Your task to perform on an android device: I want to view the Ivrea weather history records on the AccuWeather App.
Image 0: 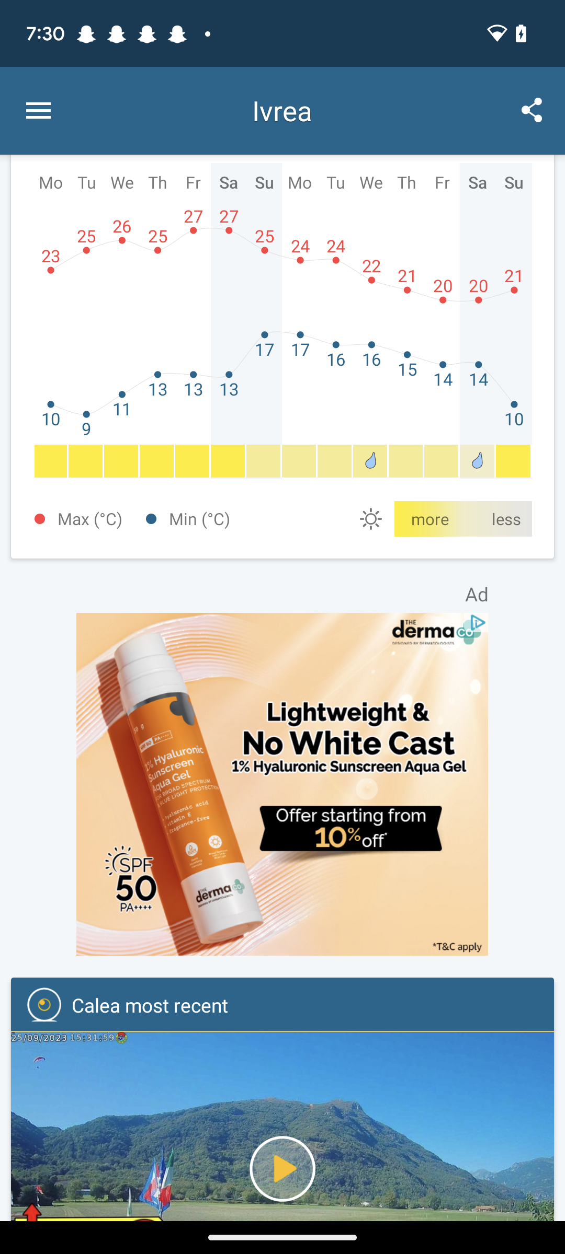
Open the AccuWeather app
Step 0: open app "AccuWeather"
Image 2: 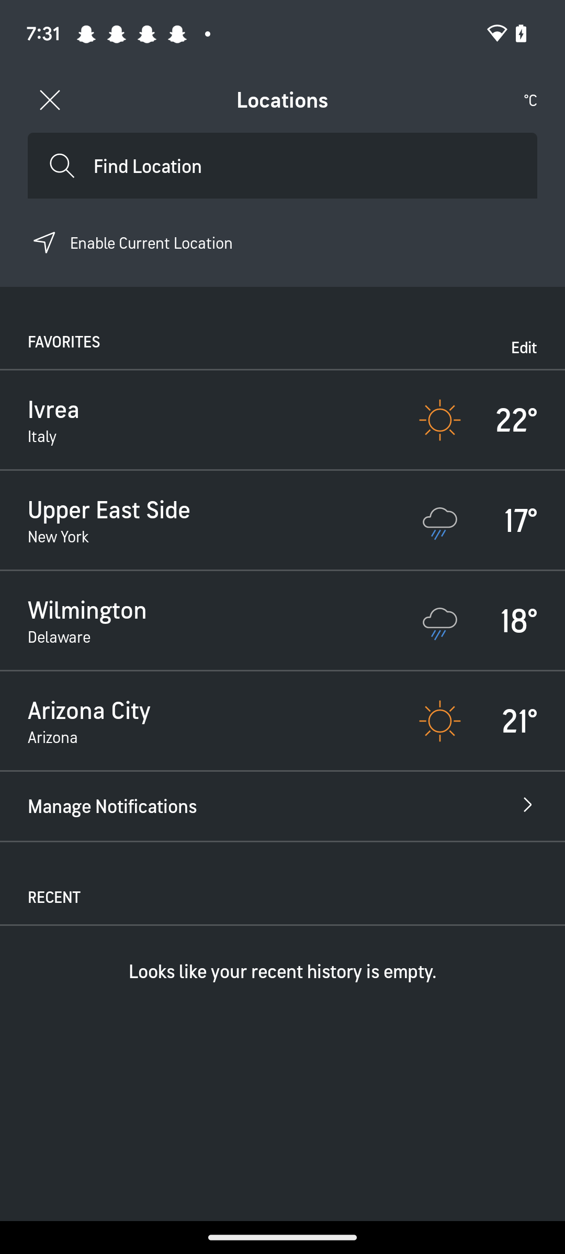
Click on the Ivrea city
Step 2: click (282, 420)
Image 3: 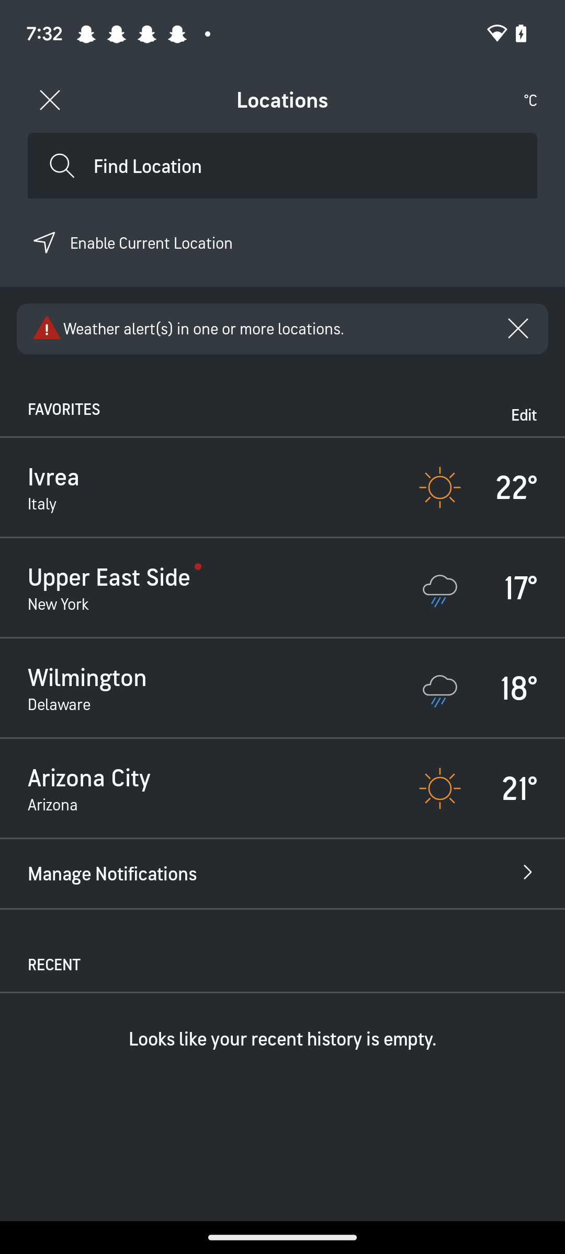
Click on the Ivrea city
Step 3: wait
Image 4: 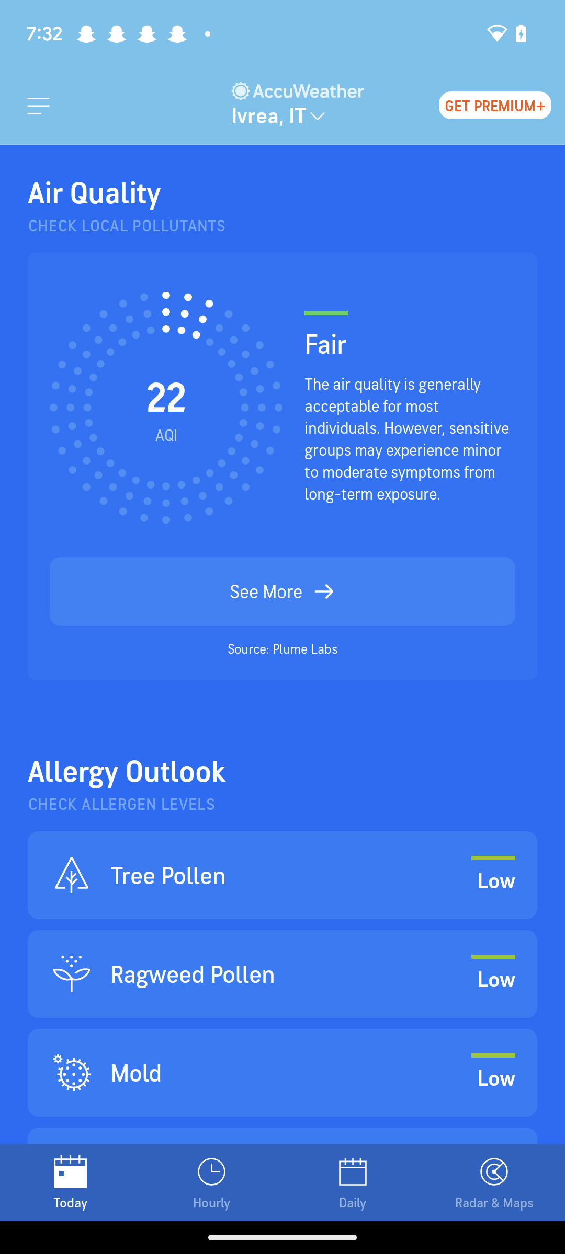
Swipe down the screen
Step 4: scroll up
Image 6: 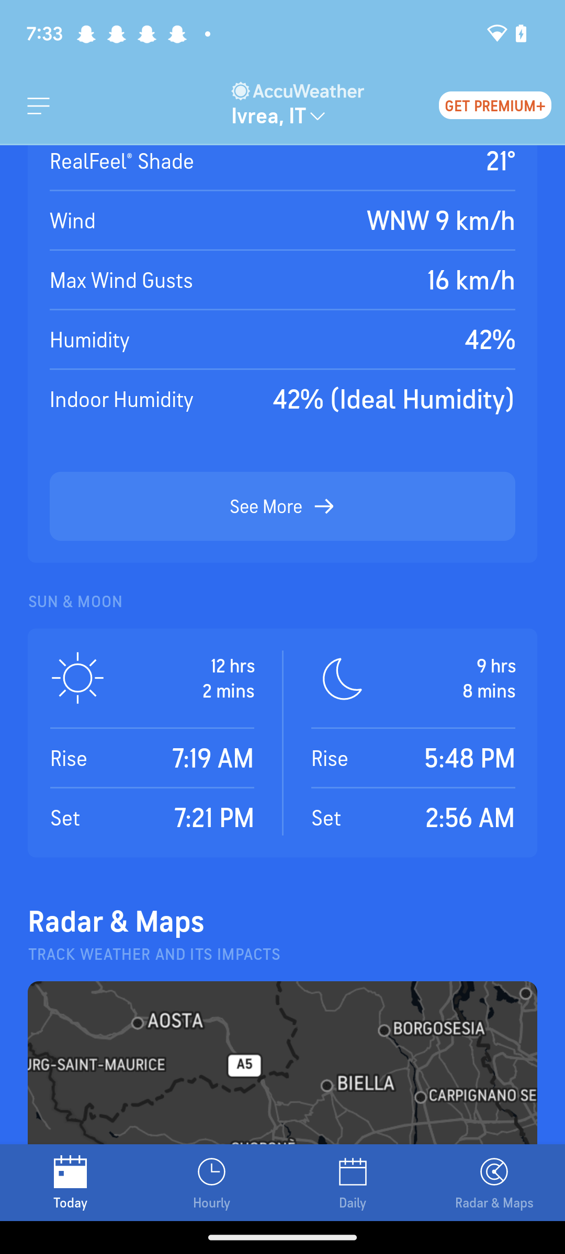
Swipe down the screen
Step 6: scroll up
Image 8: 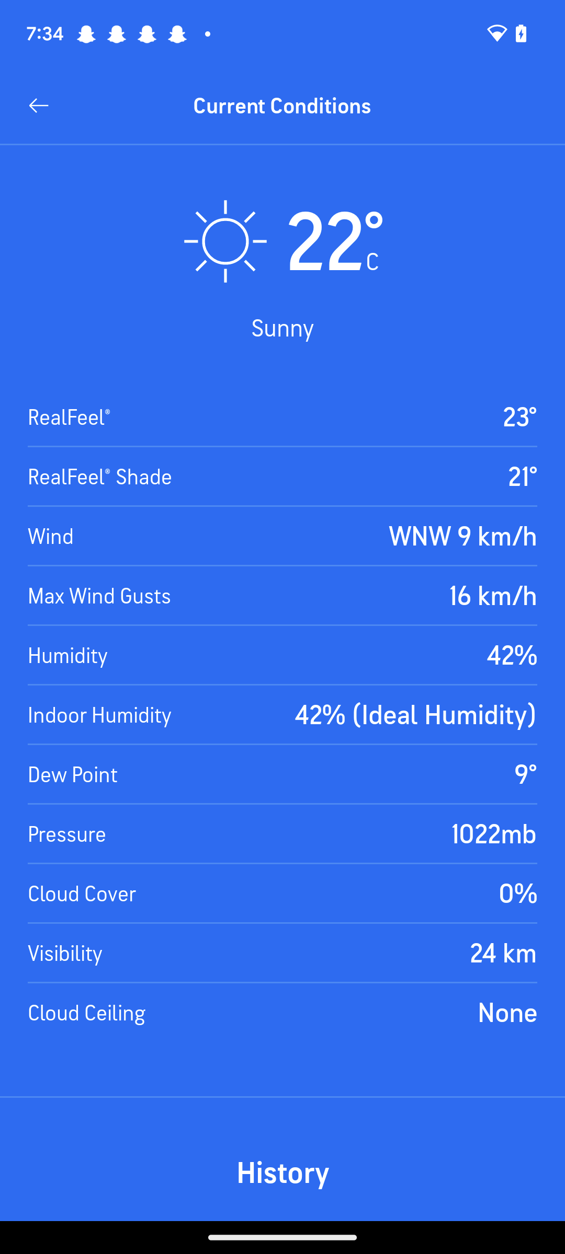
swipe up the screen to view the history
Step 8: scroll down